Your task to perform on an android device: I'm feeling a lack of motivation to exercise daily. I want to get motivation to exercise daily, so play a YouTube video of a workout from the Fit app.
Image 0: 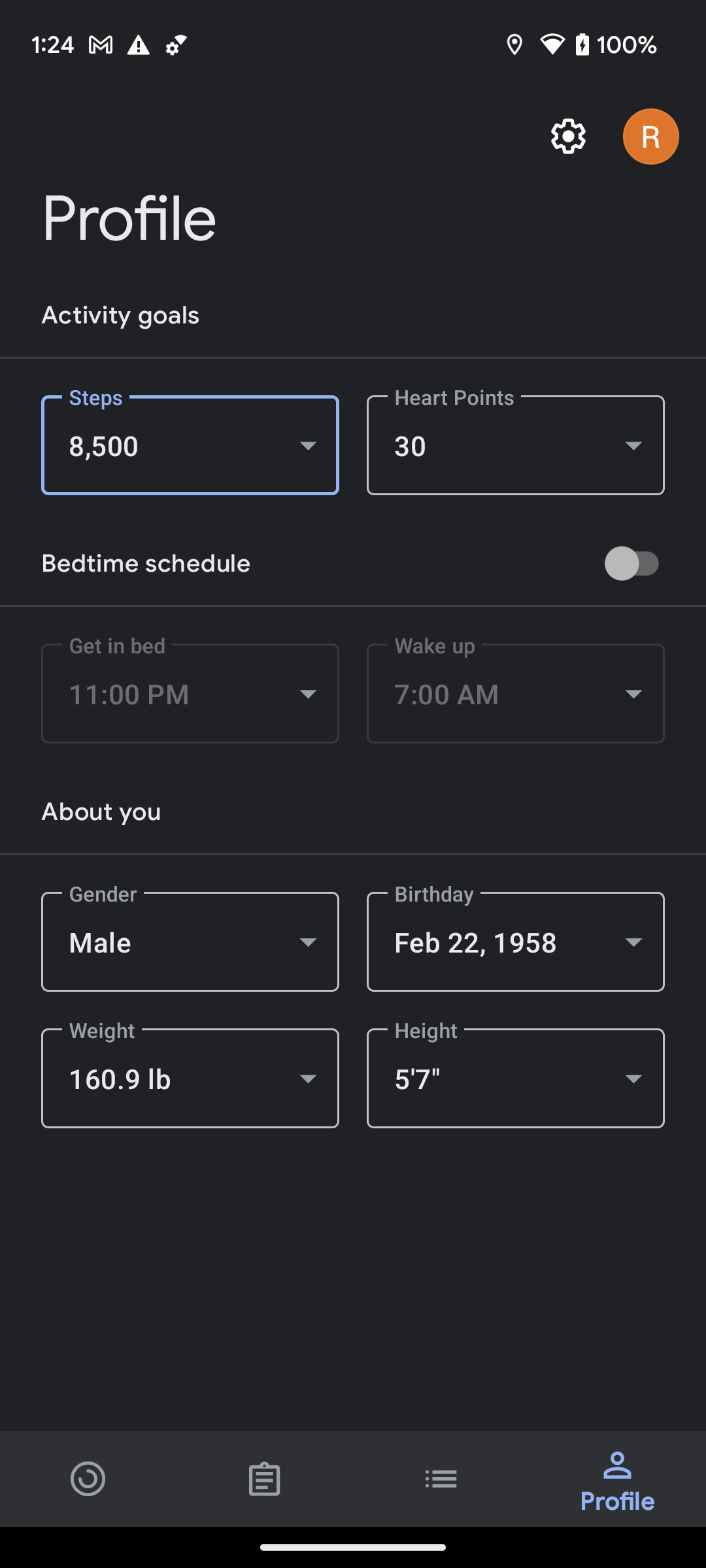
Click on the Home tab at the bottom left corner of the screen.
Step 0: click (88, 1478)
Image 1: 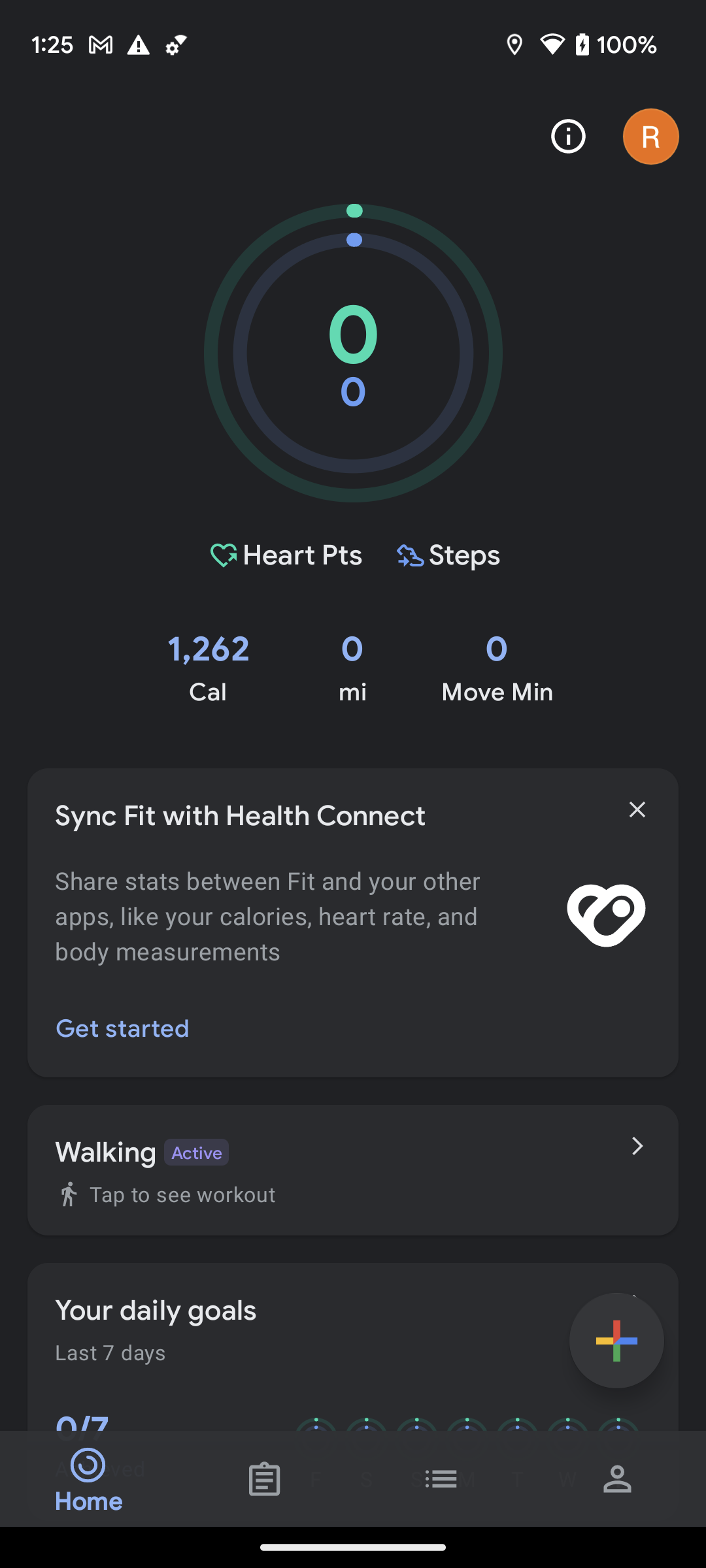
Scroll down to view the YouTube video link.
Step 1: scroll down
Image 2: 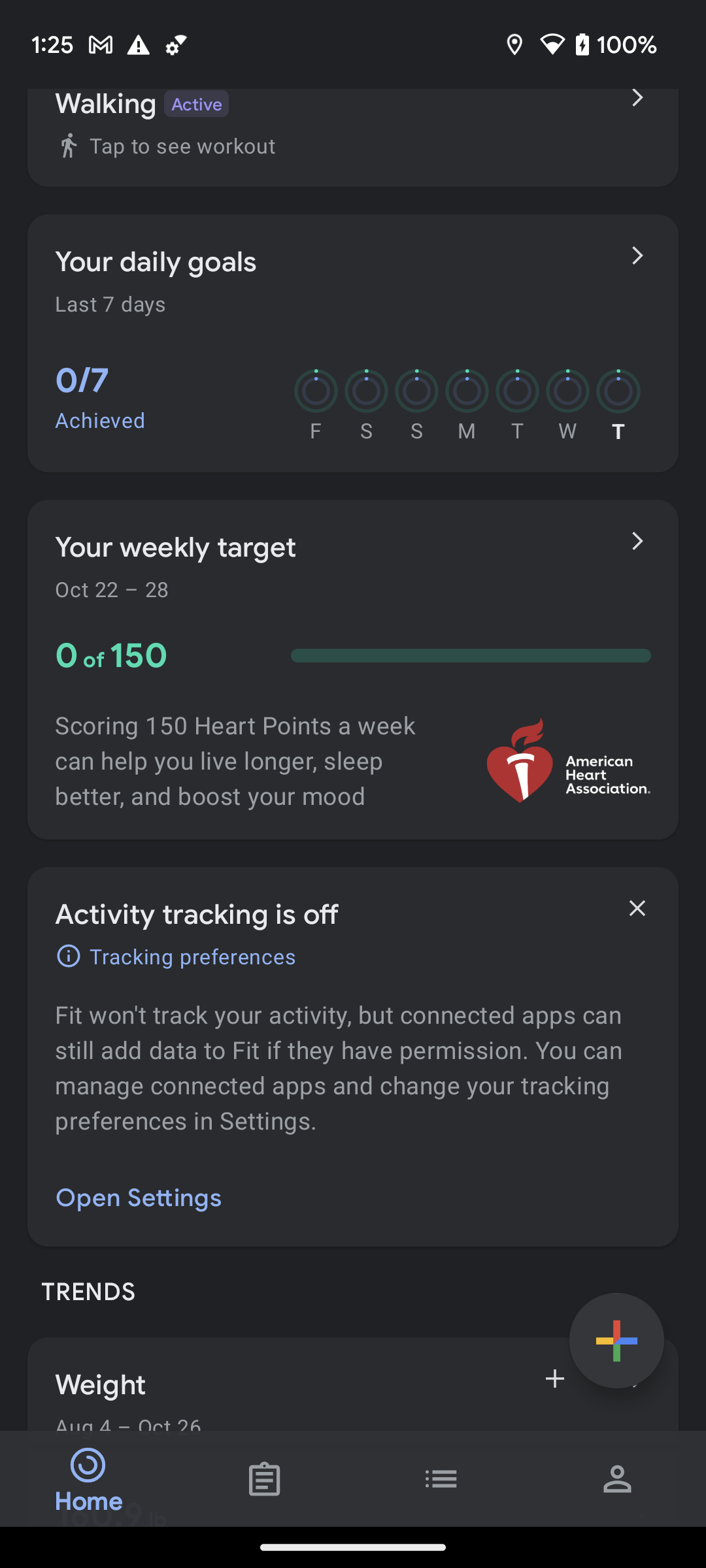
Scroll down to view the YouTube video link.
Step 2: scroll down
Image 3: 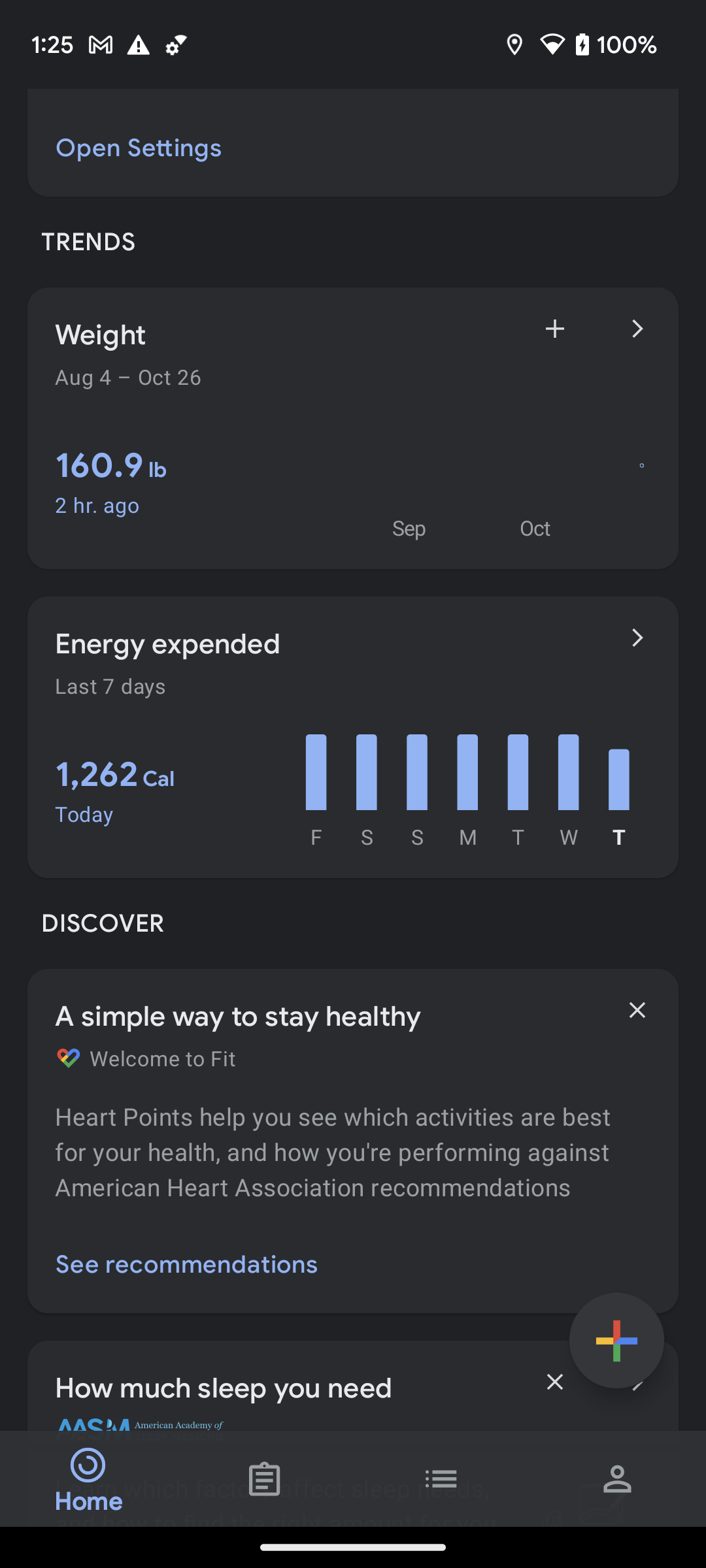
Scroll down to view the YouTube video link.
Step 3: scroll down
Image 4: 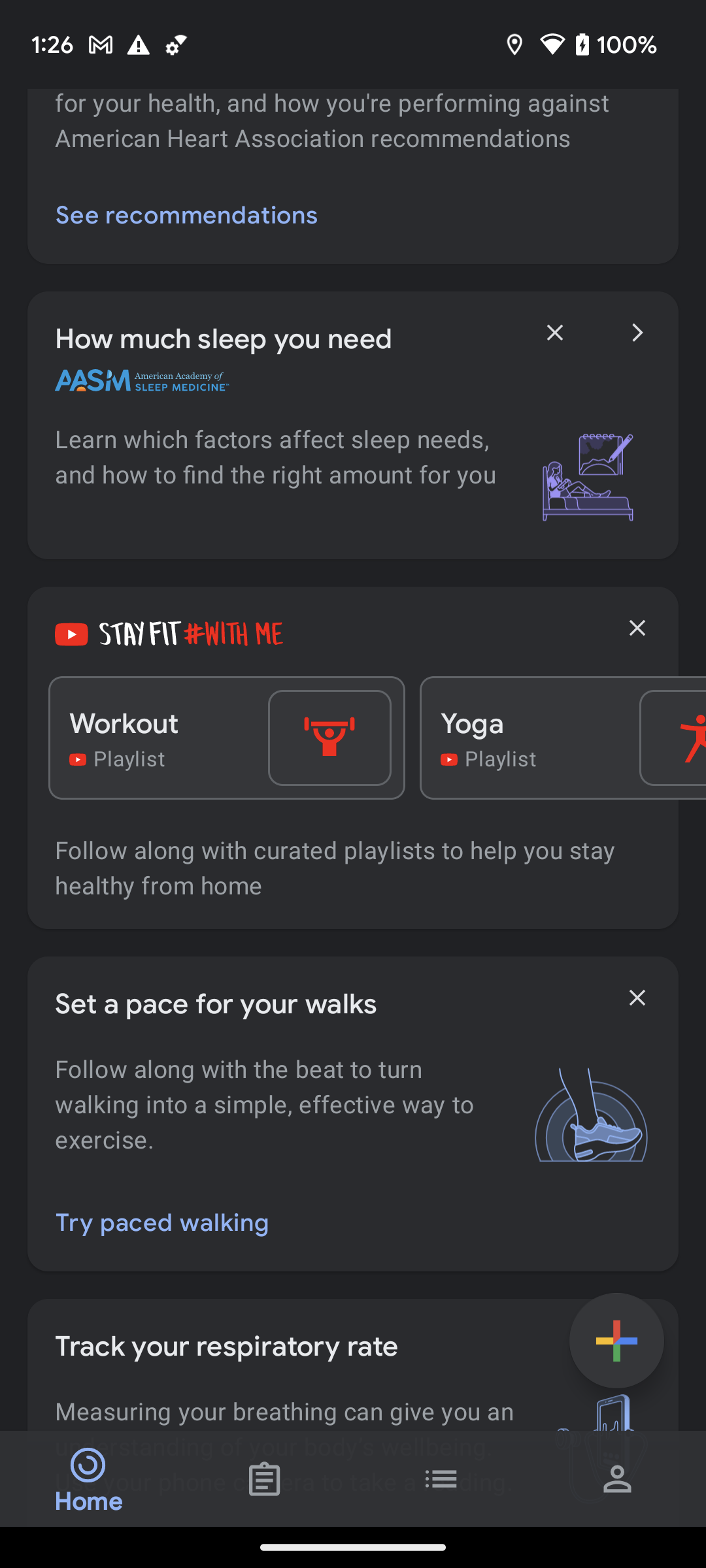
Click on the Workout option to play the video.
Step 4: click (227, 737)
Image 5: 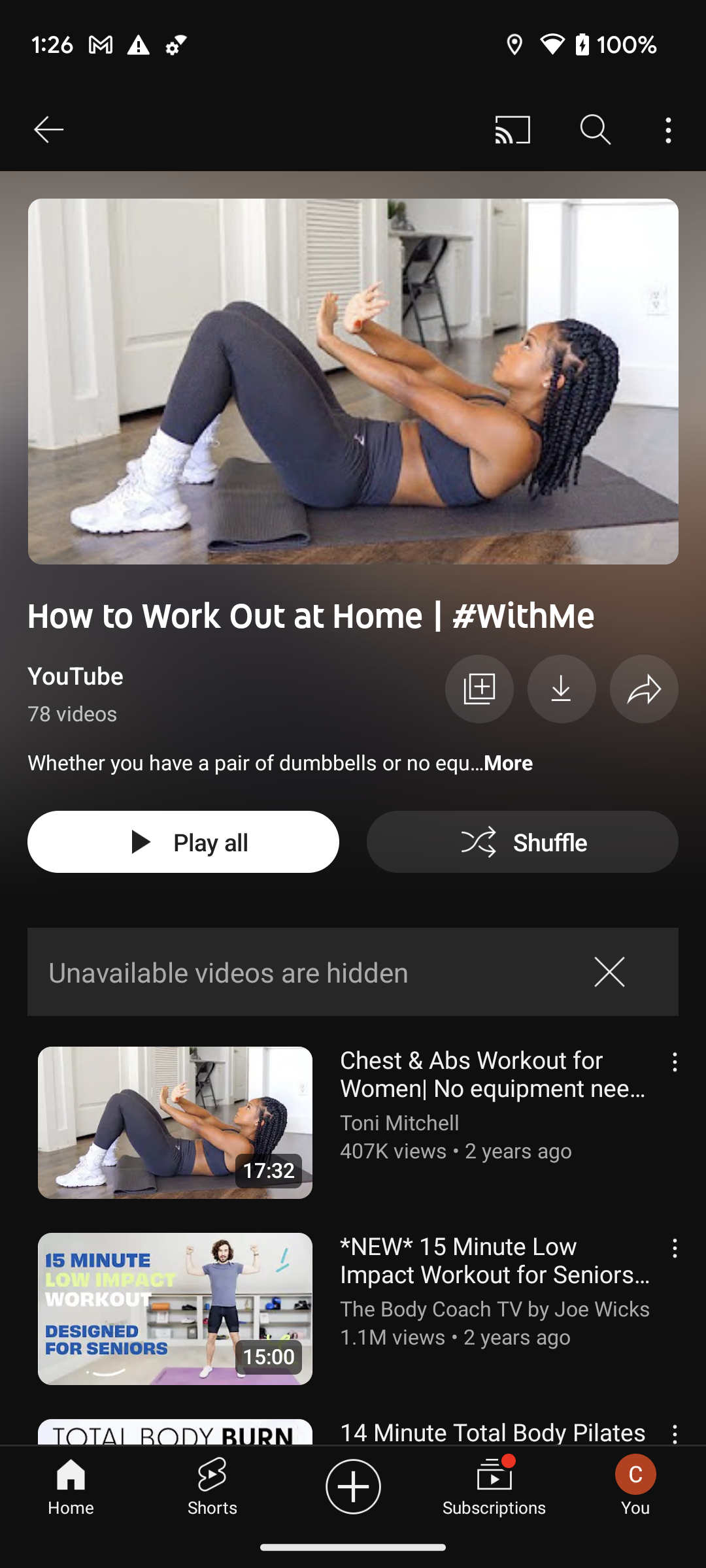
Click on the first video to play the video.
Step 5: click (496, 1122)
Image 6: 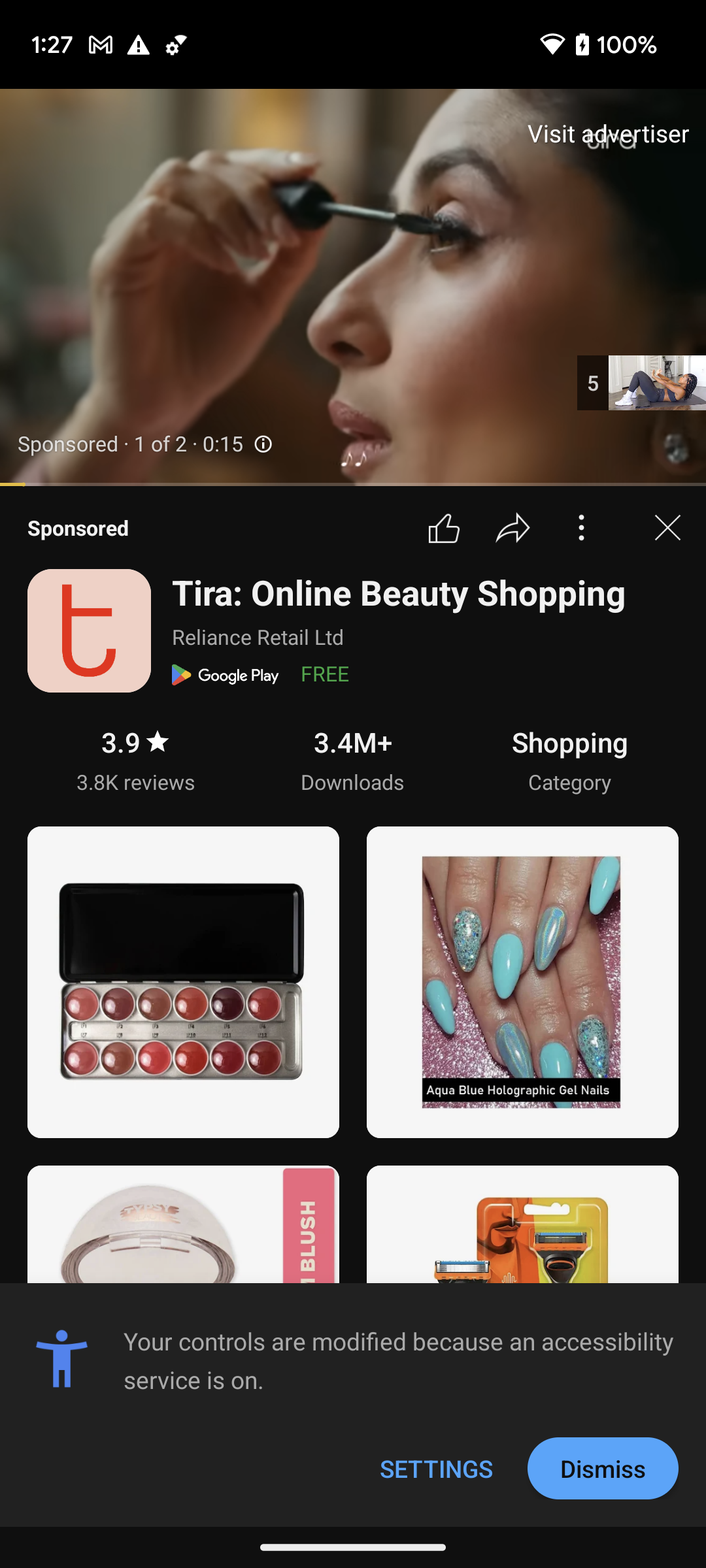
Click on the first video to play the video.
Step 6: wait
Image 7: 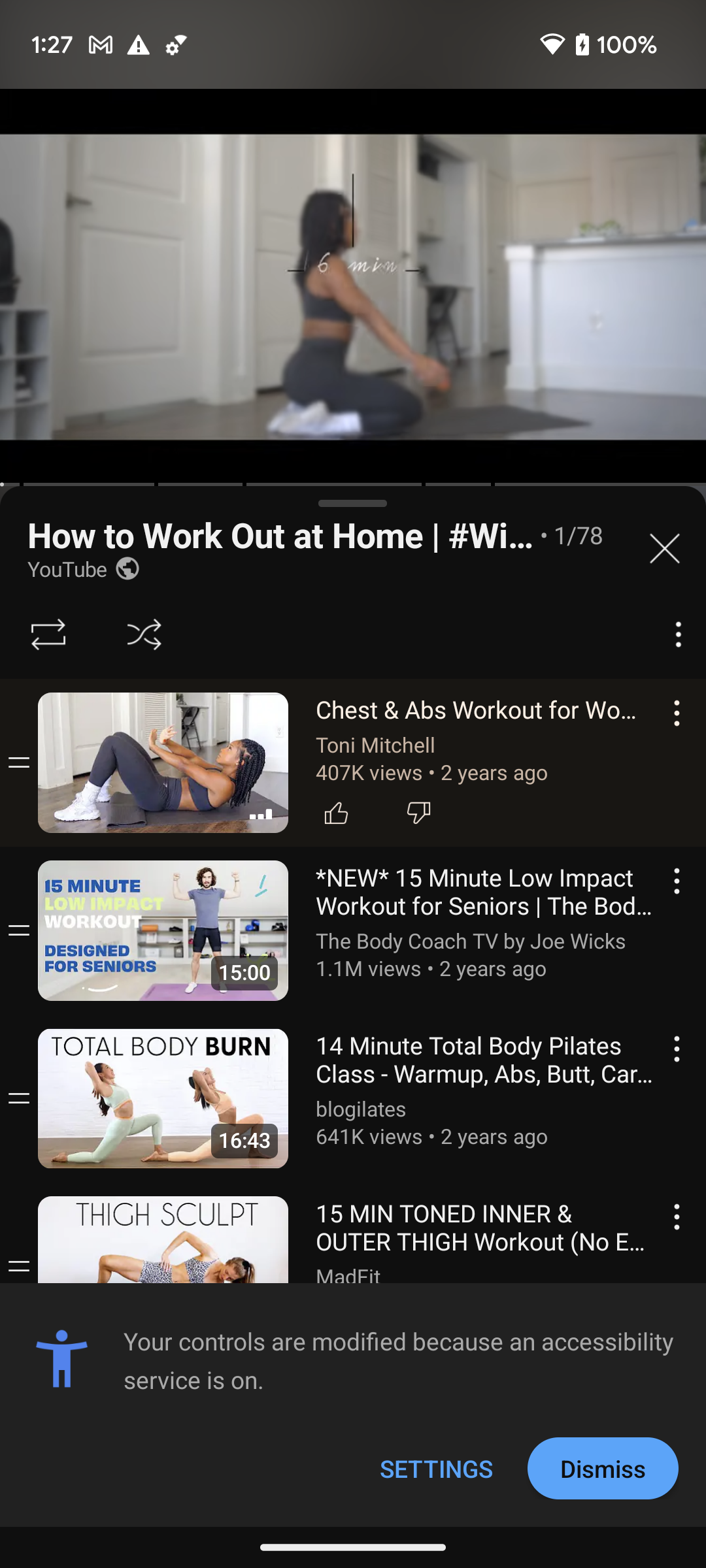
Click on the first video to play the video.
Step 7: wait